Your task to perform on an android device: Tomorrow, I will go on an Eiffel Tower trip with my son in the morning, so set an alarm for tomorrow morning at 6:00 AM.
Image 0: 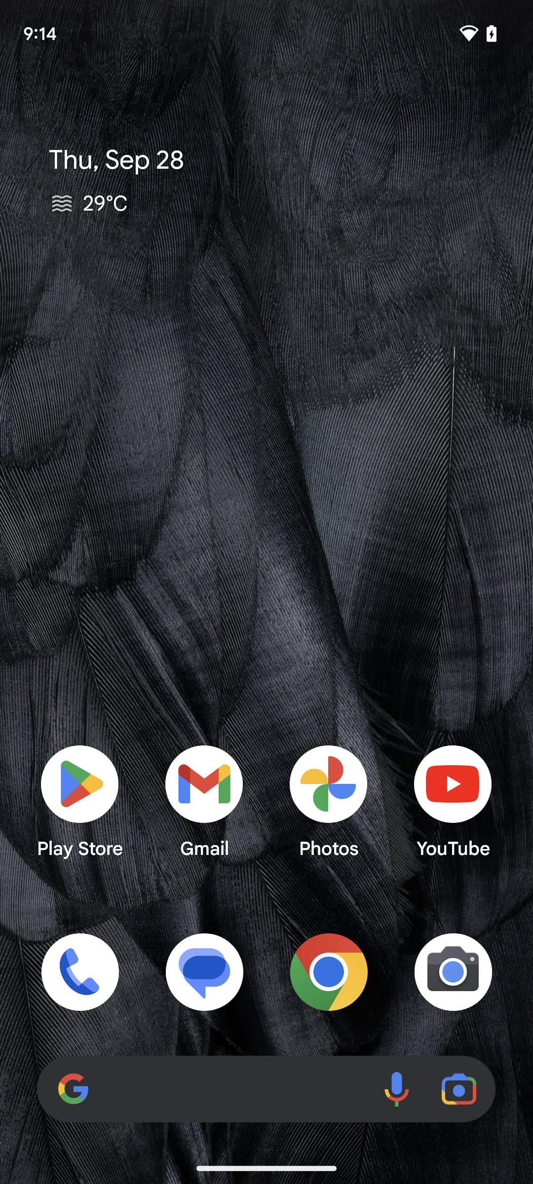
Open the clock app.
Step 0: open app "The Clock"
Image 1: 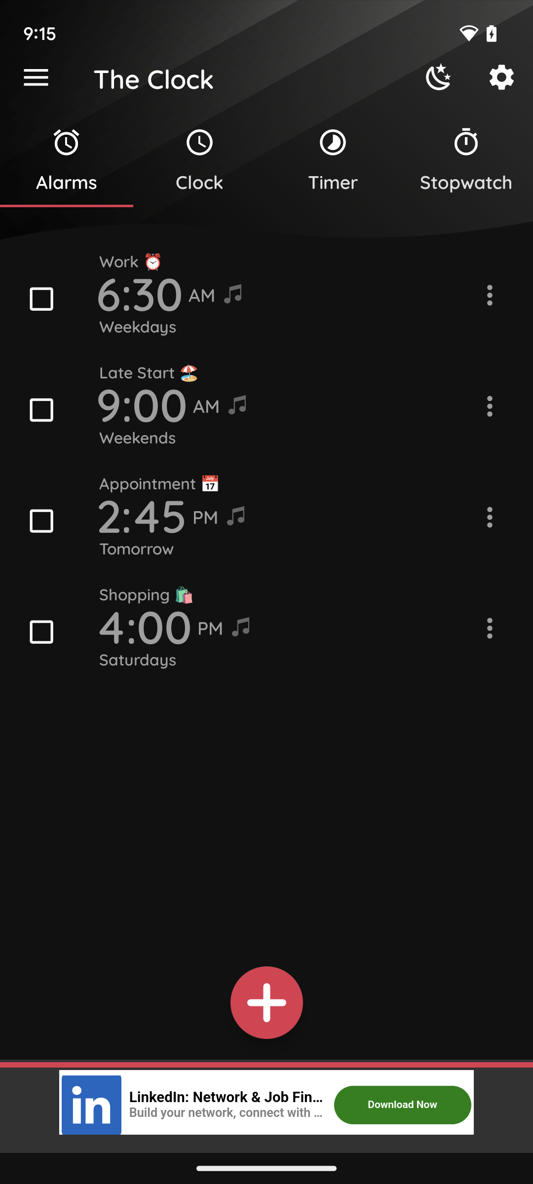
Tap on the Add icon present on the screen.
Step 1: click (269, 1003)
Image 2: 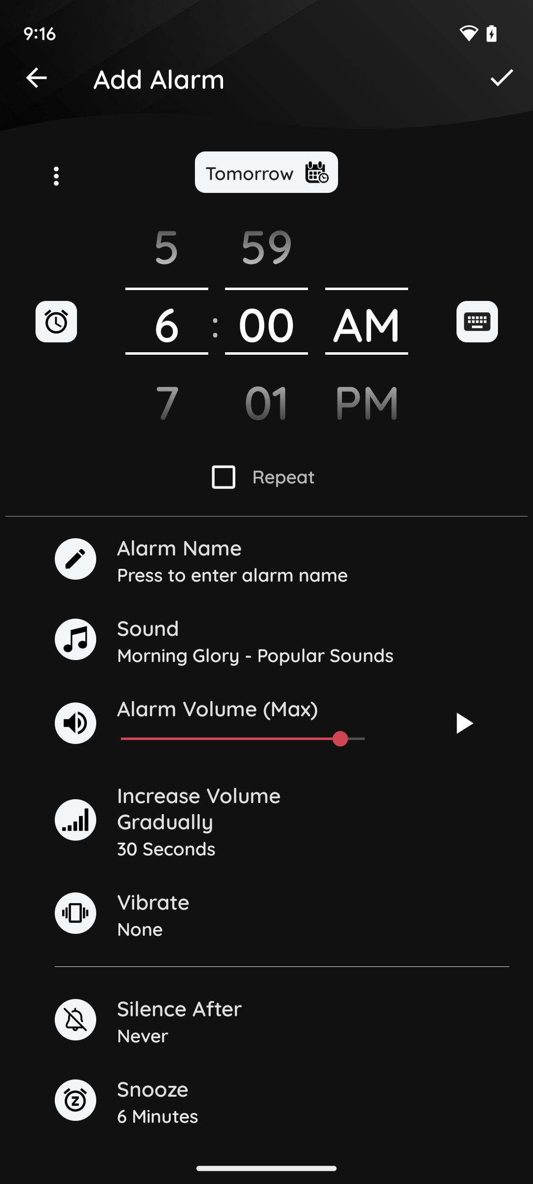
Tap on the tick mark present on the screen.
Step 2: click (501, 77)